Your task to perform on an android device: I'd want to test my knowledge by practicing with the Course Challenge in the Khan Academy app.
Image 0: 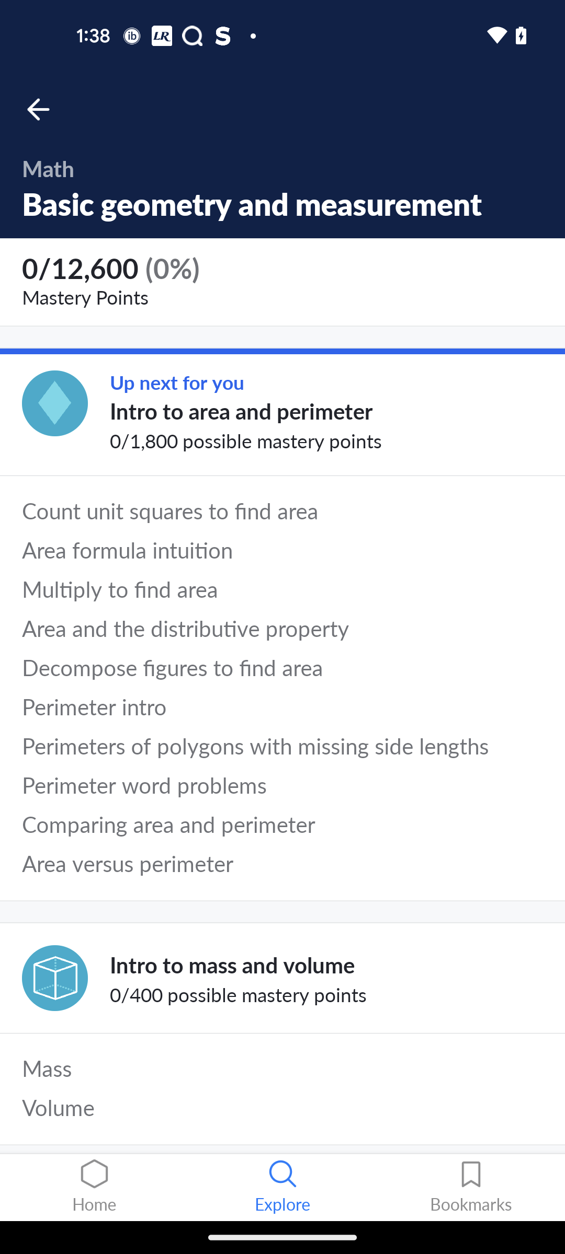
Swipe up to the take Course Challenge
Step 0: scroll down
Image 1: 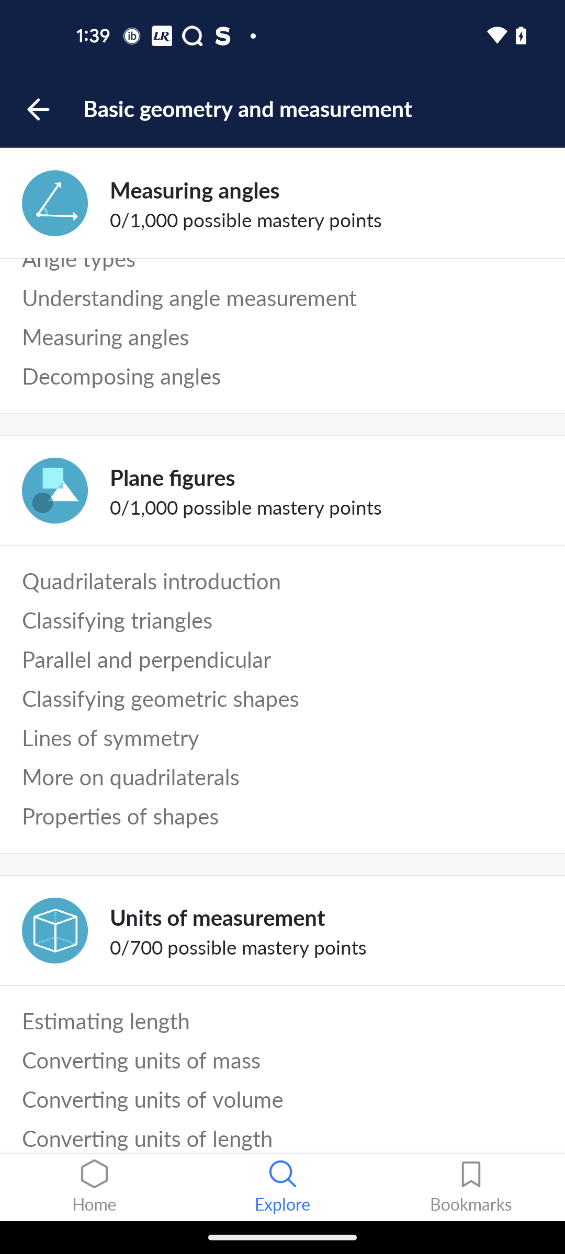
Swipe up to the take Course Challenge
Step 1: scroll down
Image 2: 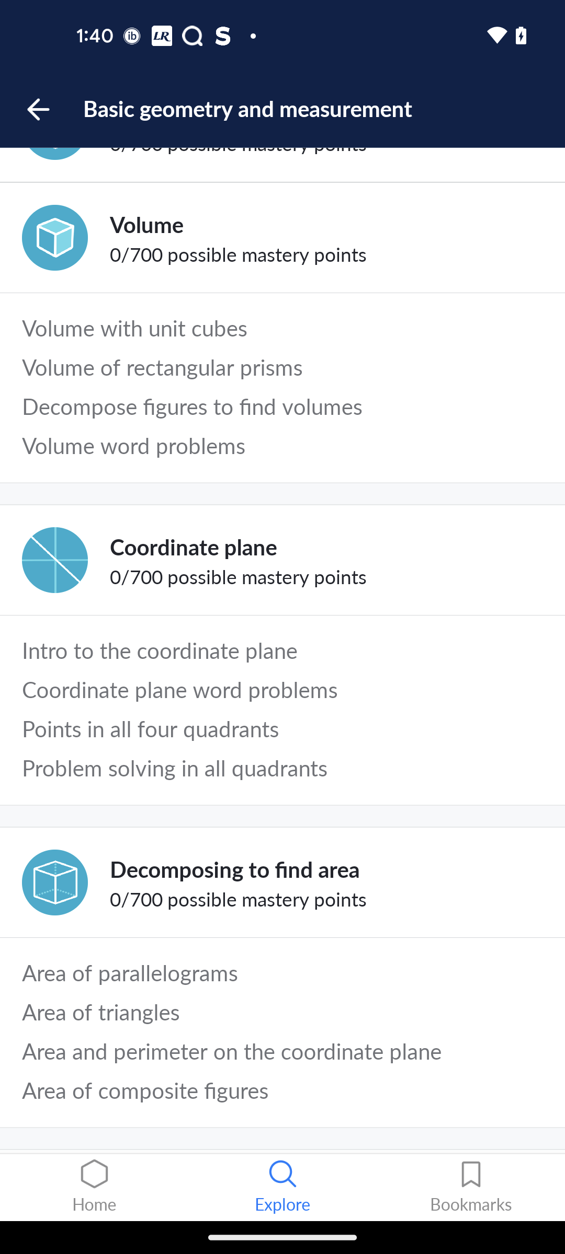
Swipe up to the take Course Challenge
Step 2: scroll down
Image 3: 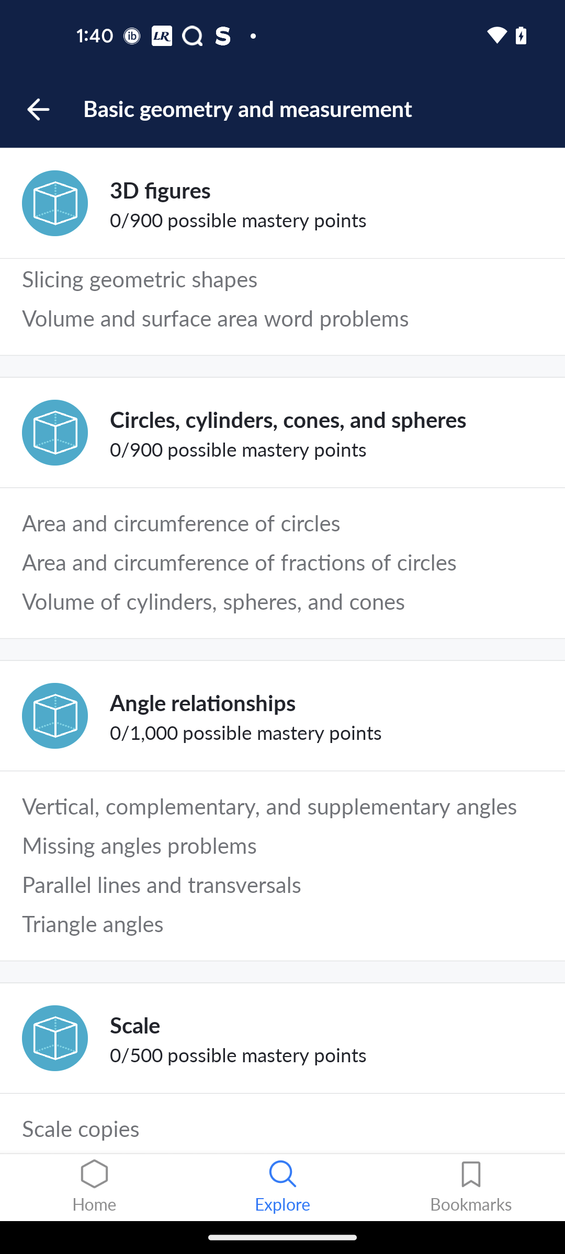
Swipe up to the take Course Challenge
Step 3: scroll down
Image 4: 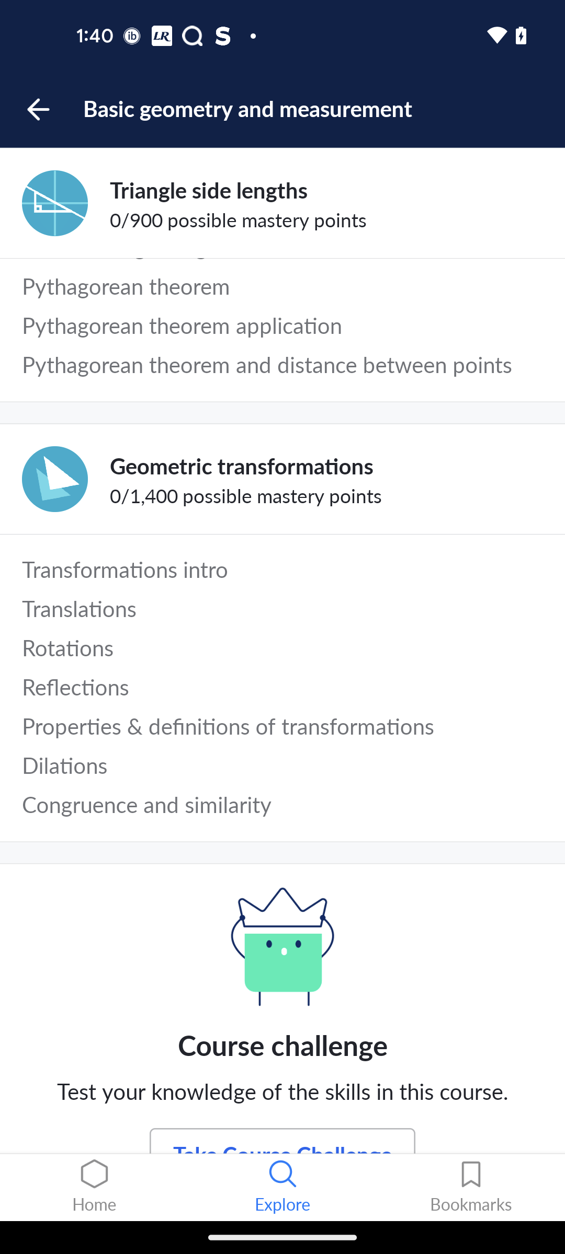
Swipe up to the take Course Challenge
Step 4: scroll down
Image 5: 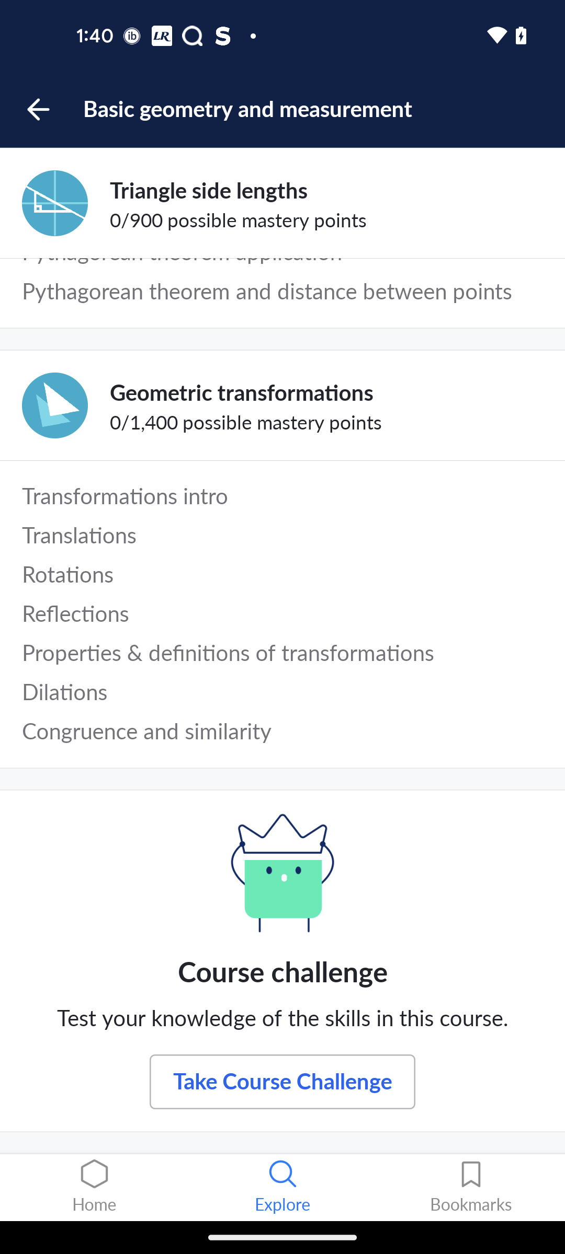
Click on the Take Course Challenge
Step 5: click (282, 1082)
Image 6: 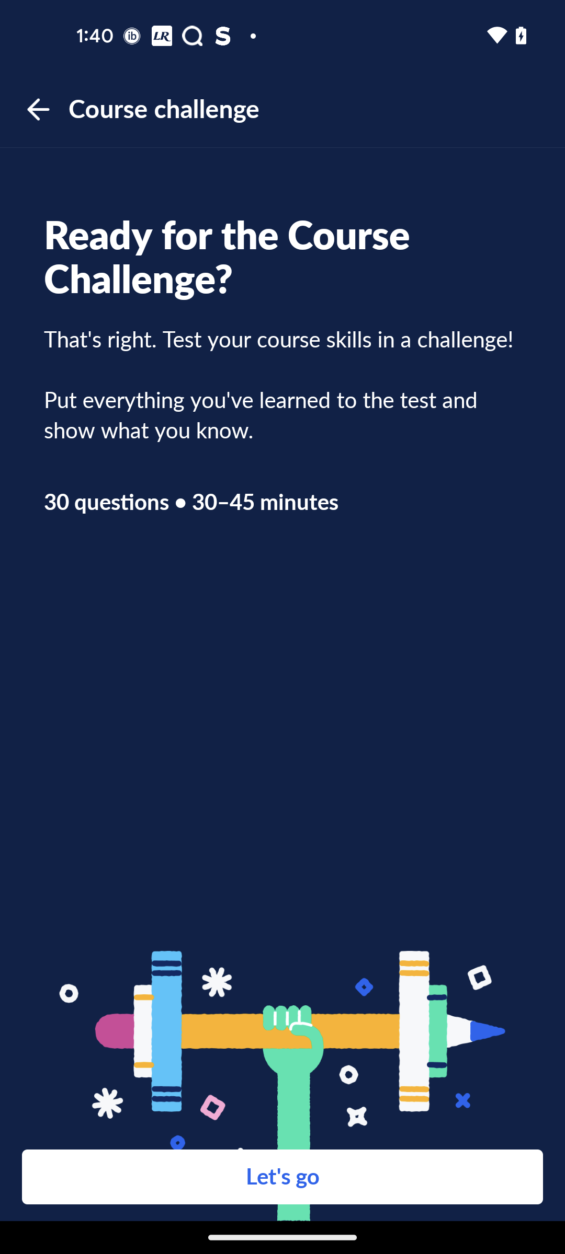
Click on the Let's go button
Step 6: click (282, 1177)